Your task to perform on an android device: Add 2 hyderabadi veg dum biryani to cart
Image 0: 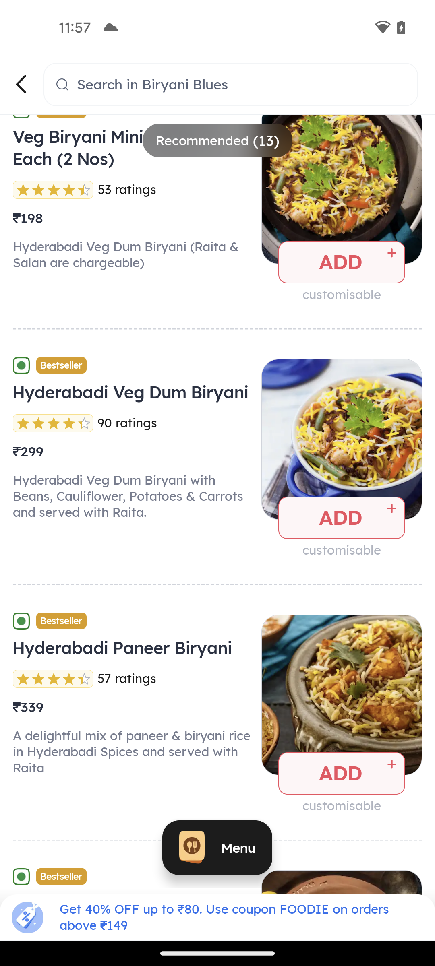
click on the ADD button of hyderabadi veg dum biryani
Step 0: click (340, 518)
Image 1: 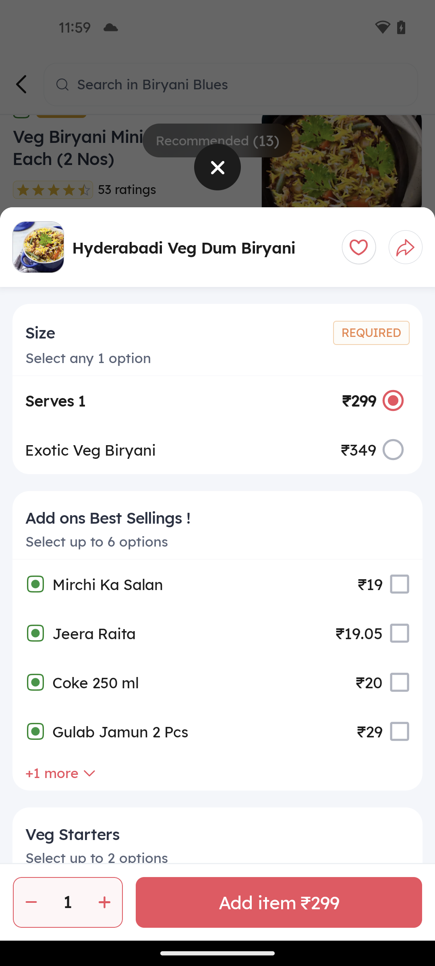
click on plus 1 icon at the bottom left corner of the screen
Step 1: click (103, 903)
Image 2: 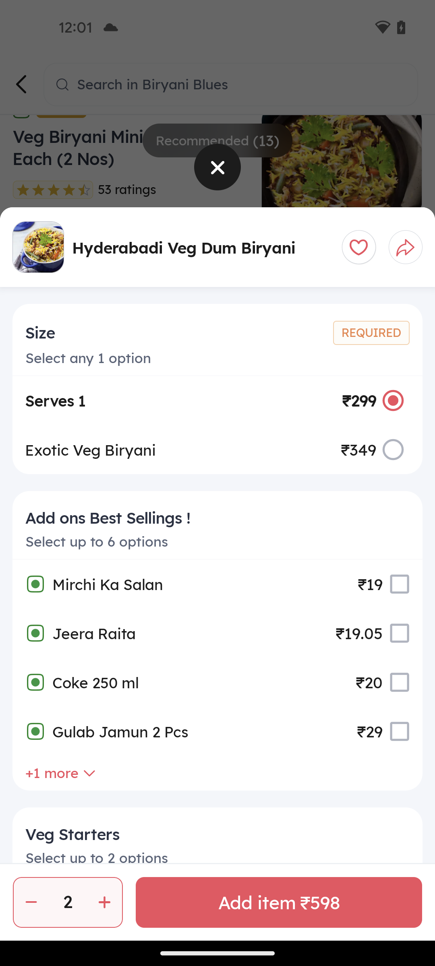
click on Add item button at the bottom right corner of the screen
Step 2: click (279, 902)